Your task to perform on an android device: edit food note
Image 0: 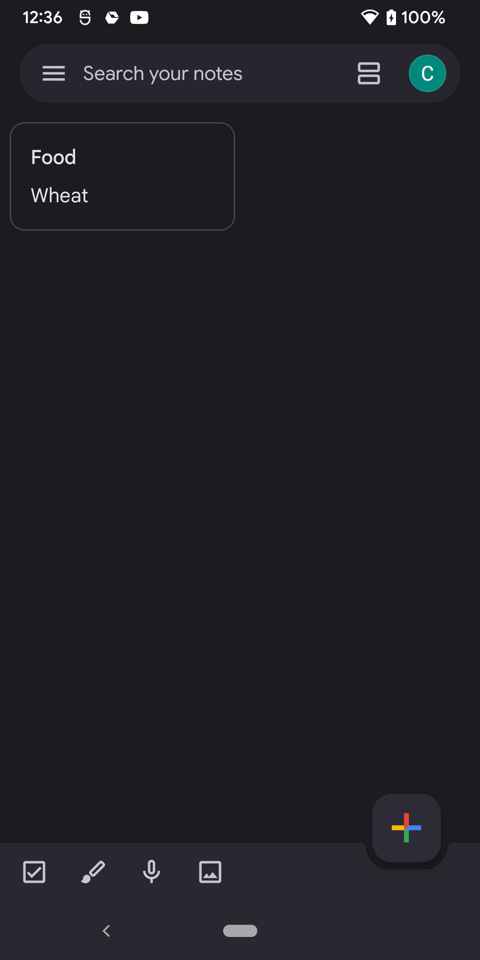
click on Food 
Step 0: click (122, 176)
Image 1: 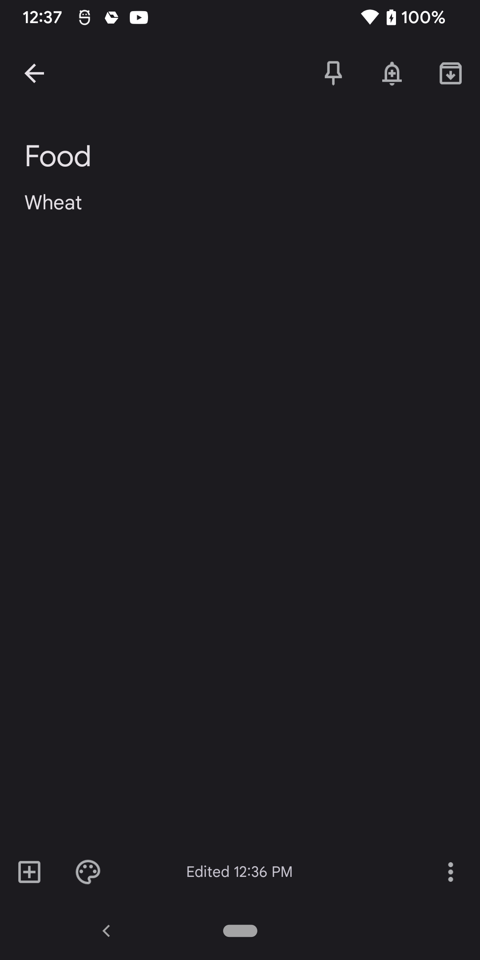
click on Wheat
Step 1: click (122, 196)
Image 2: 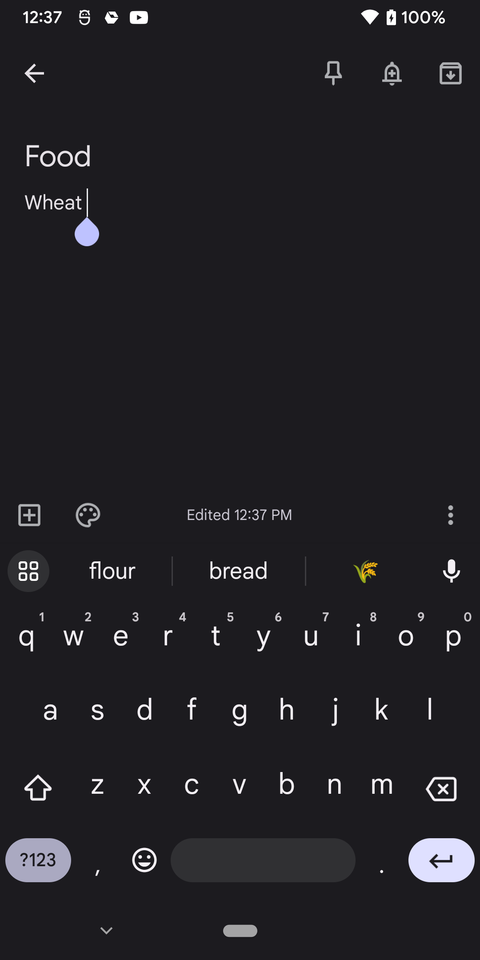
type Rice
Step 2: type "Rice"
Image 3: 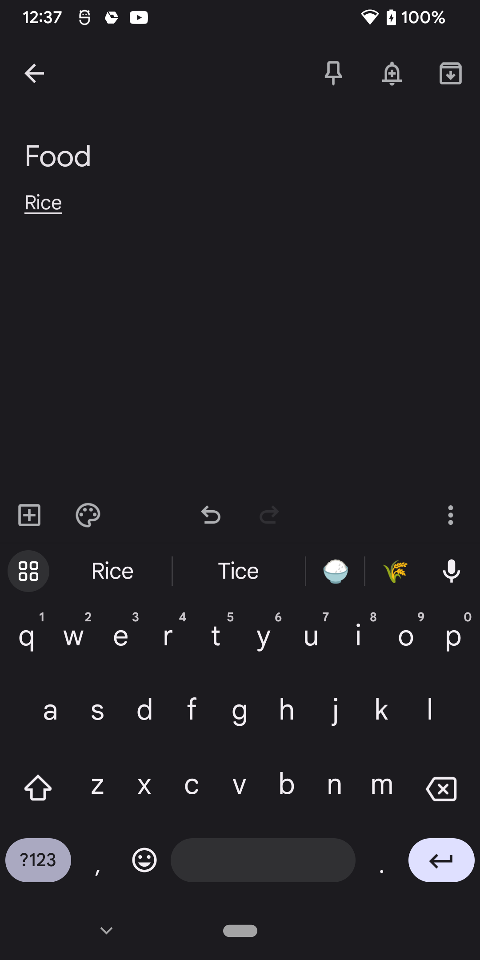
Go back to save the note
Step 3: press back button
Image 4: 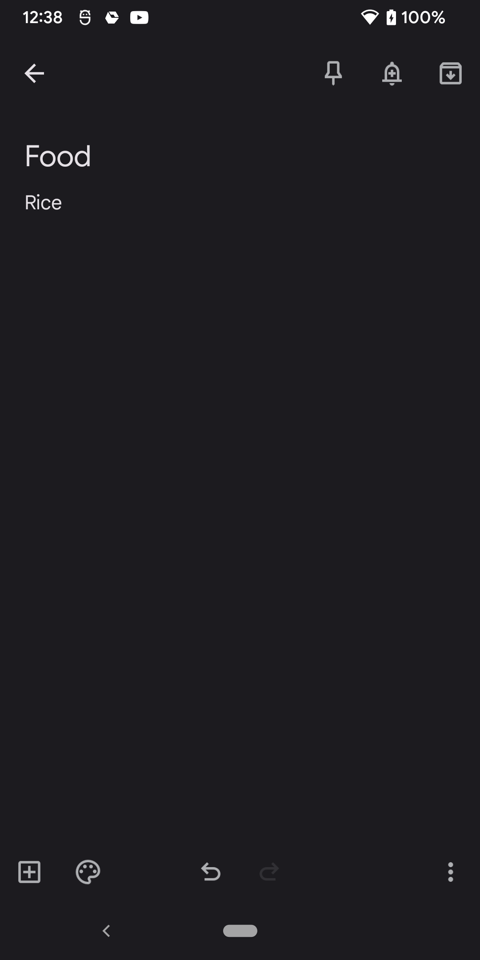
Go back to save the note
Step 4: press back button